Your task to perform on an android device: Mark star on Glow nurture mail
Image 0: 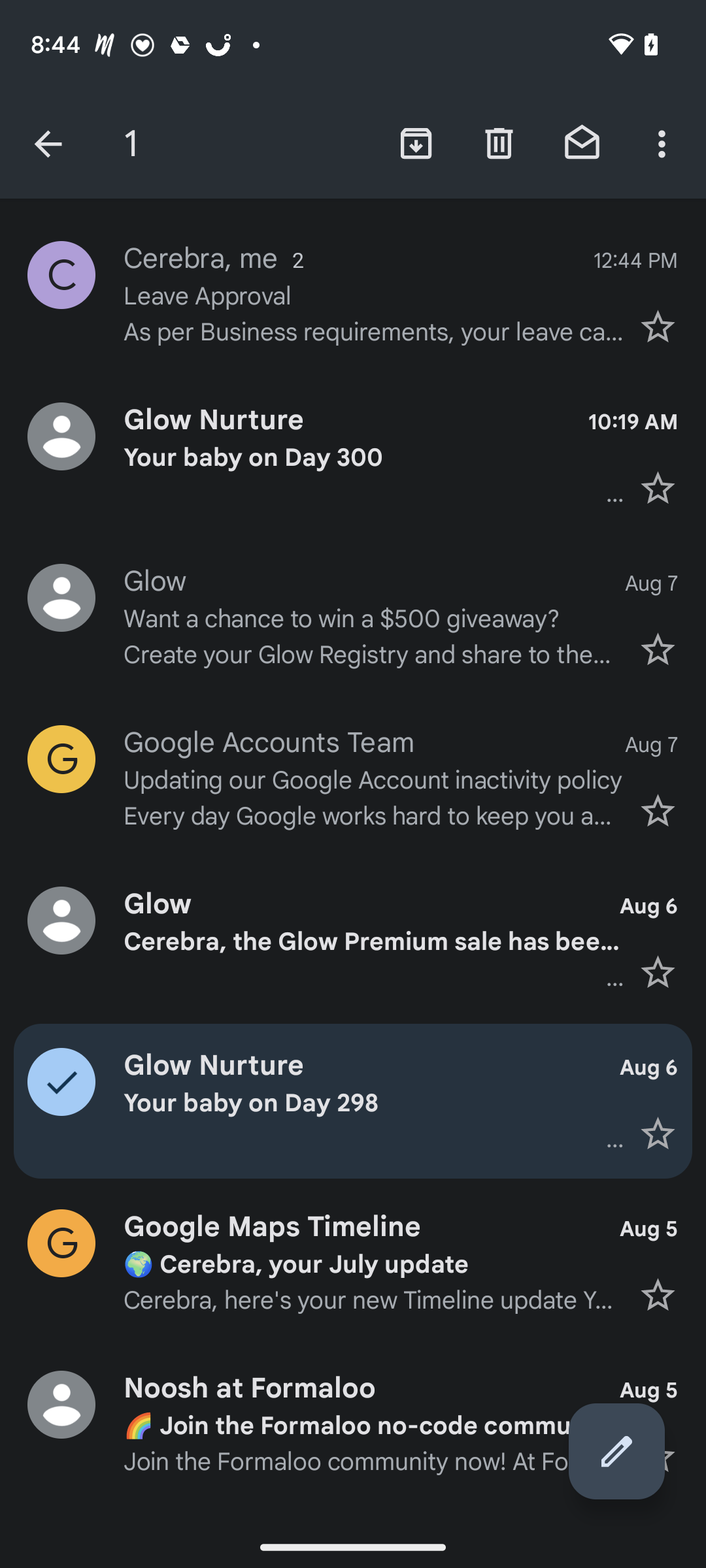
Tap on the star icon next to the glow nurture mail.
Step 0: click (353, 1101)